Your task to perform on an android device: I want to buy jeans for my wife, as it has been a long time since I have given anything to her. Search for denim jeans in the ASOS app.
Image 0: 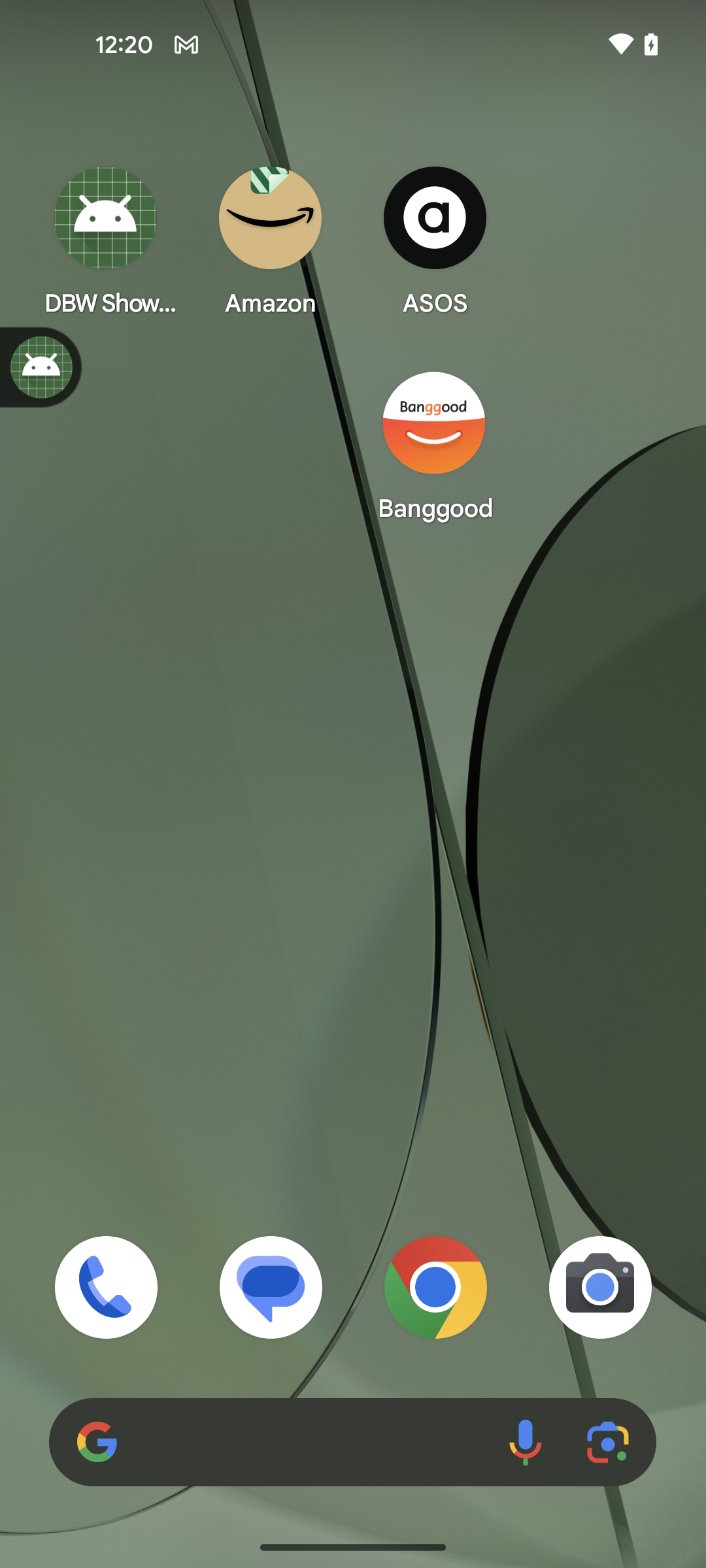
Open the ASOS app
Step 0: open app "ASOS"
Image 1: 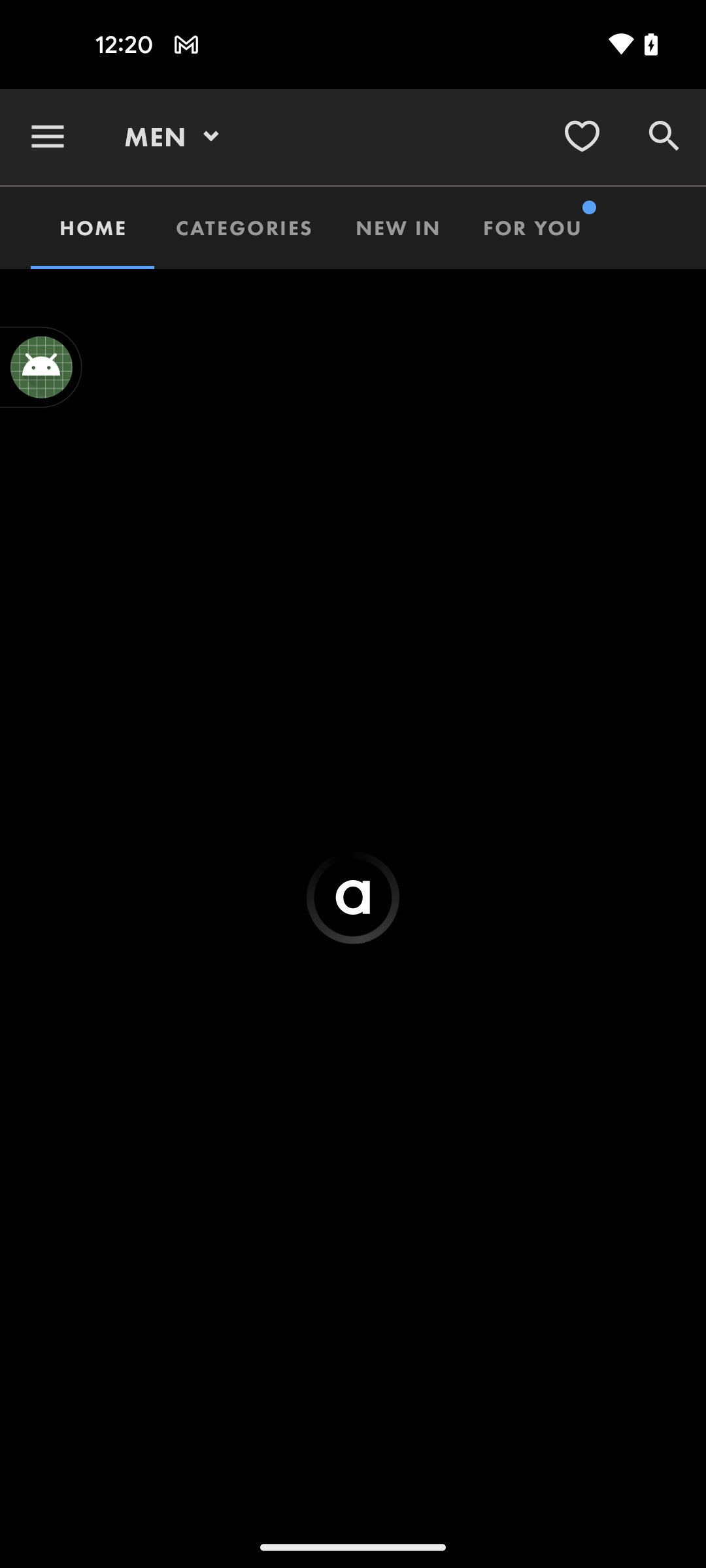
Click on the search icon at the top right corner of the screen
Step 1: click (664, 137)
Image 2: 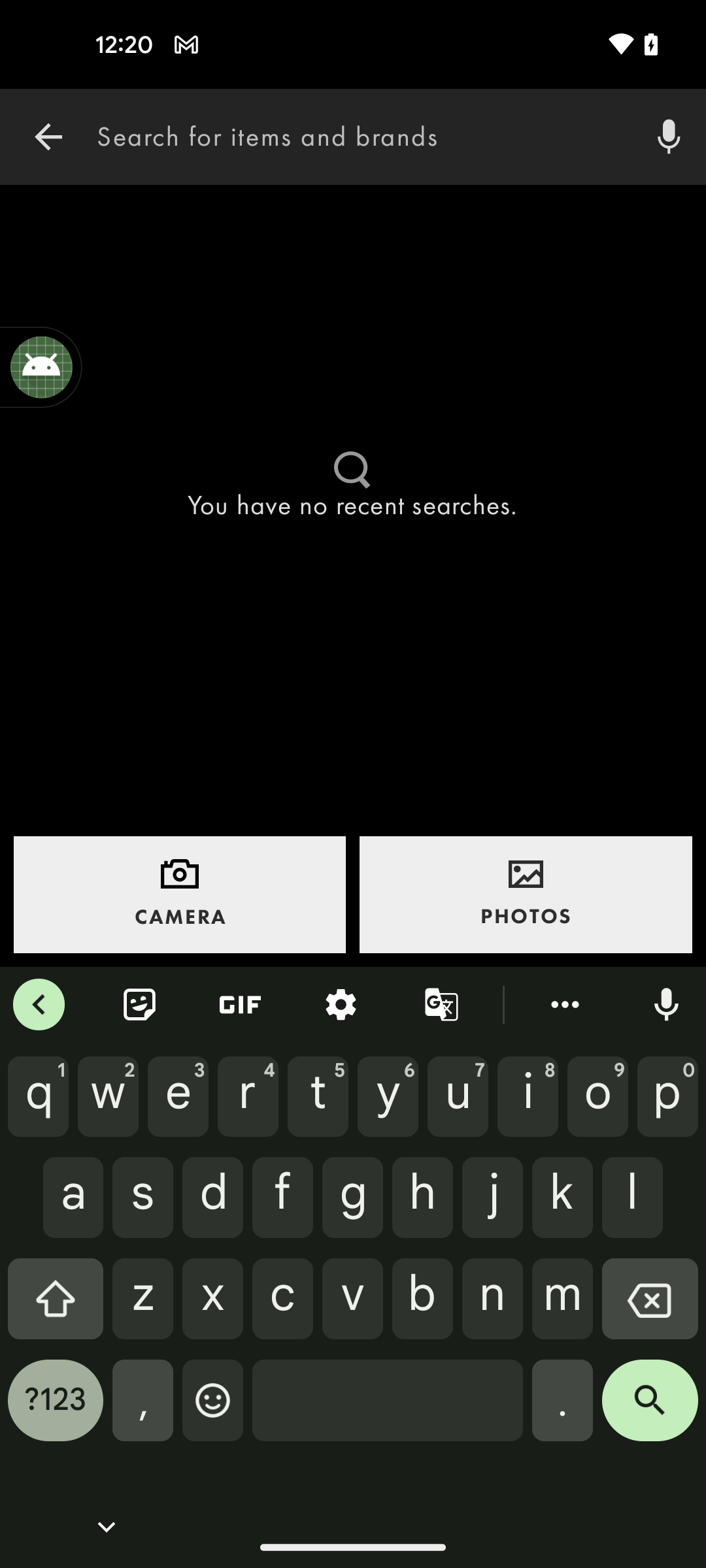
Type Denim jeans in the search bar
Step 2: type "Denim jeans"
Image 3: 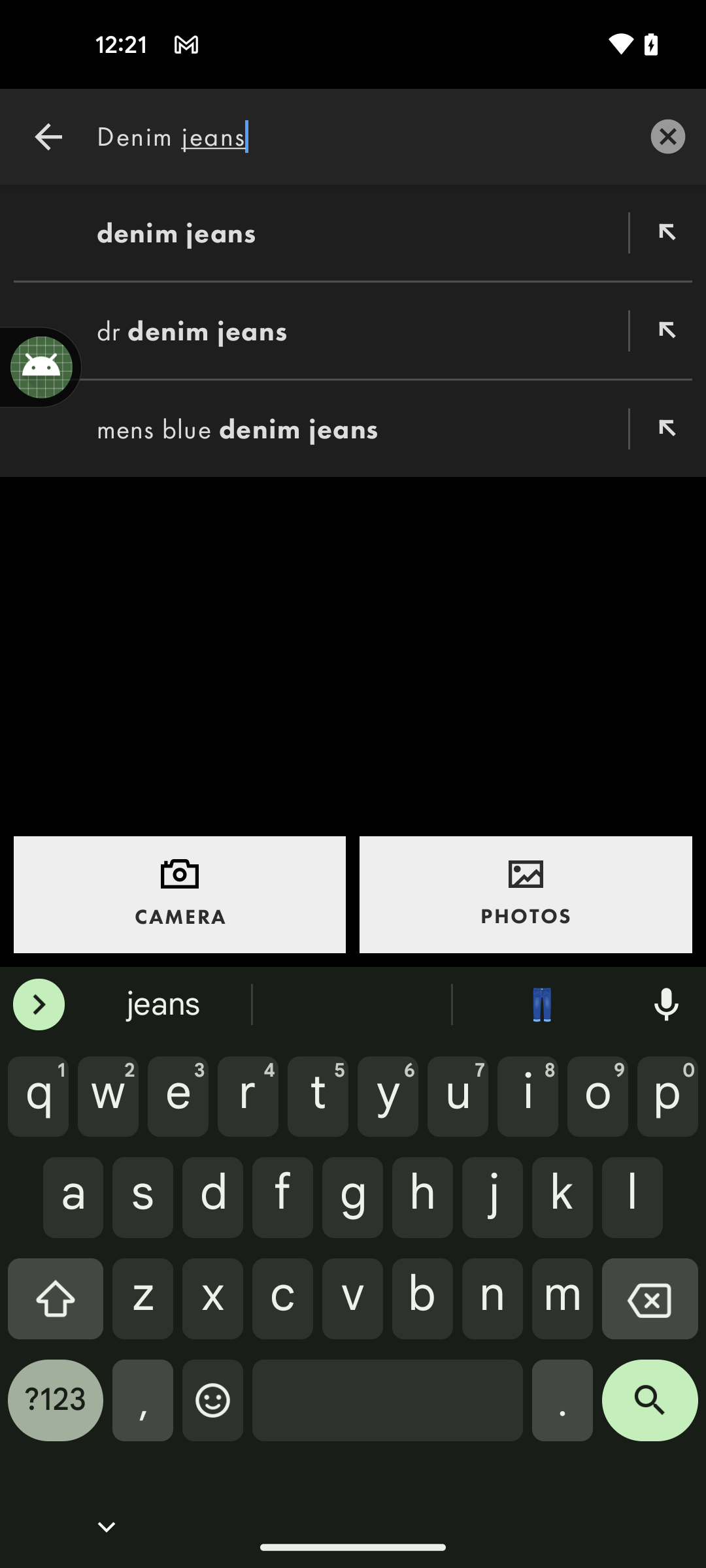
Click on the Search button in the keyboard
Step 3: click (650, 1410)